Your task to perform on an android device: I would like to share the amsterdam file to my friend karin.iversen@example.com via Gmail.
Image 1: 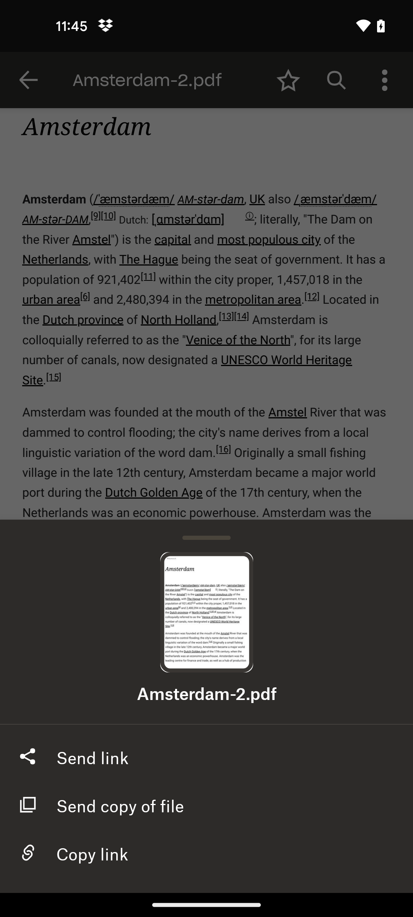
Select the send copy of file
Step 1: click (206, 804)
Image 3: 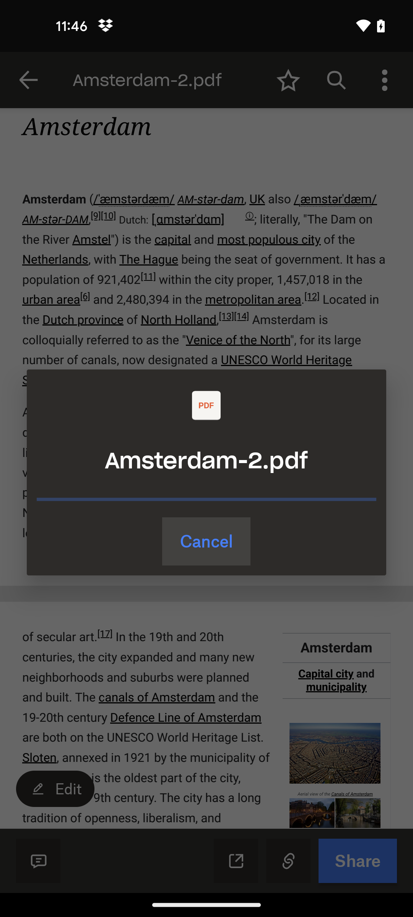
Tap on the gmail option
Step 3: wait